Your task to perform on an android device: My son told me that today is the hottest day of the year. Show me today's weather history
Image 0: 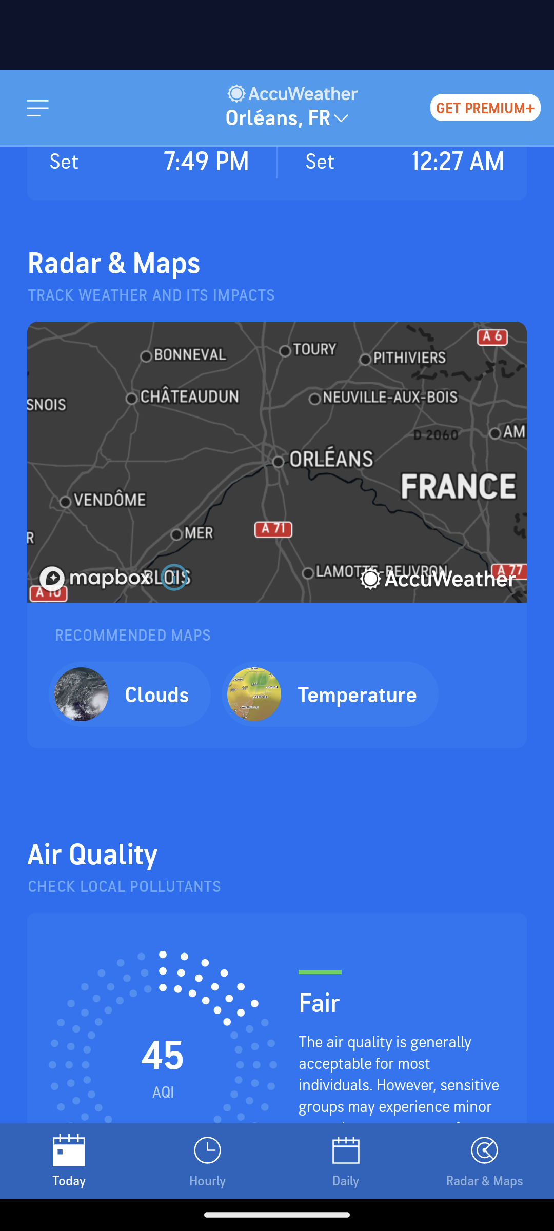
Click on the Daily at the bottom of the screen
Step 0: click (346, 1161)
Image 1: 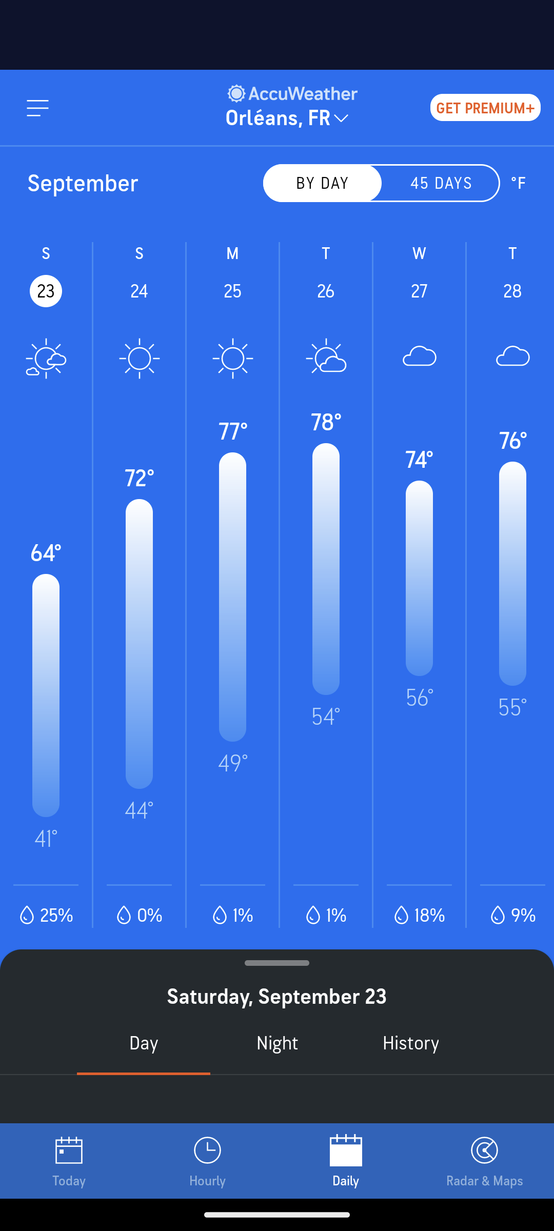
Click on the 23 September
Step 1: click (46, 291)
Image 2: 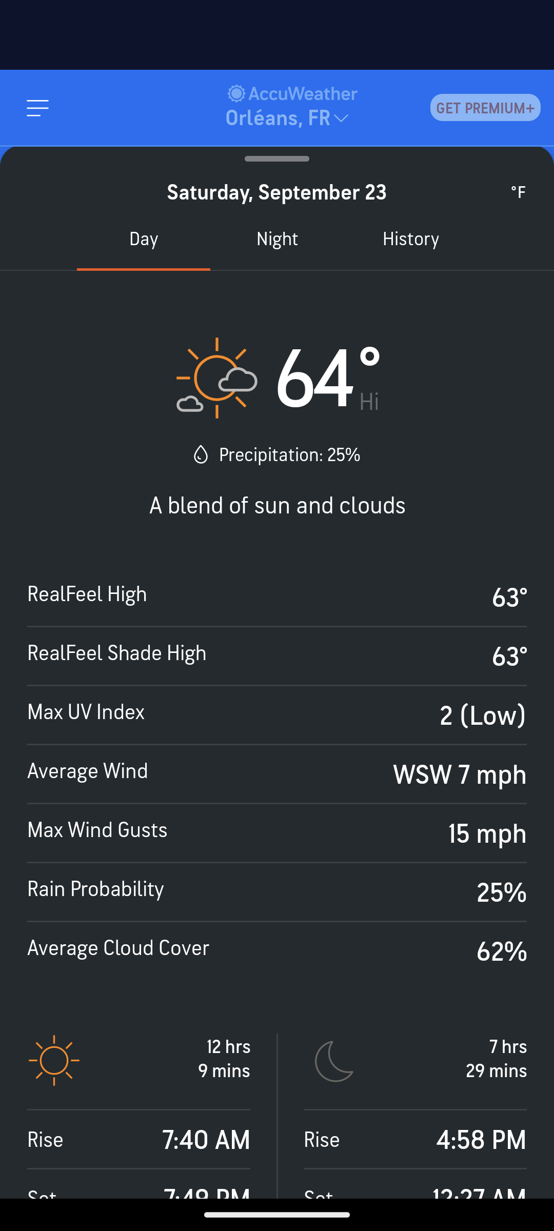
Click on the History tab
Step 2: click (410, 239)